Your task to perform on an android device: I want to understand the Introduction of Multiplication in mathematics for Class 3 courses in the Khan Academy app.
Image 0: 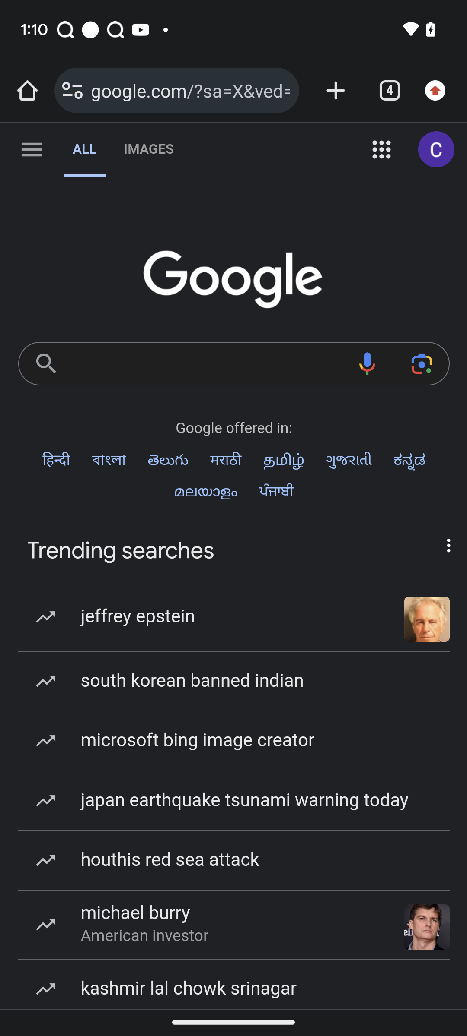
Open Khan Academy app
Step 0: open app "Khan Academy"
Image 1: 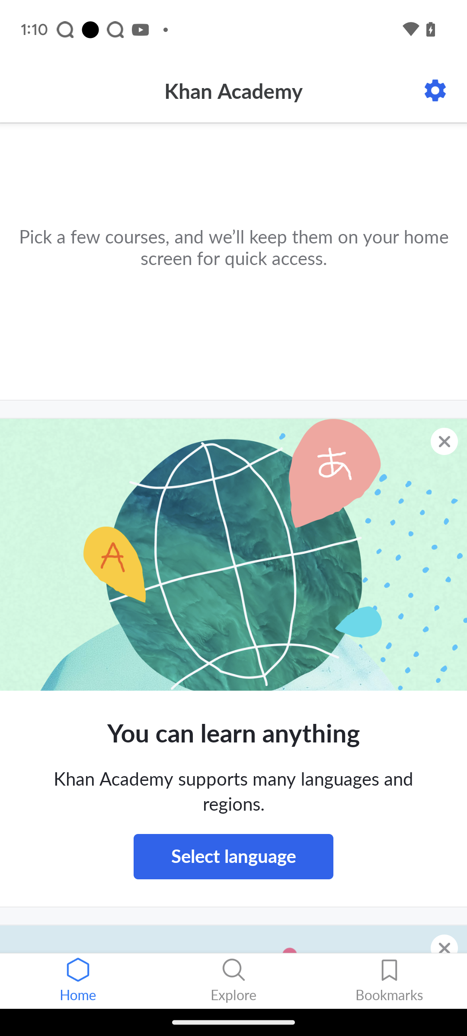
click on the explore button at the bottom of the screen
Step 1: click (233, 995)
Image 2: 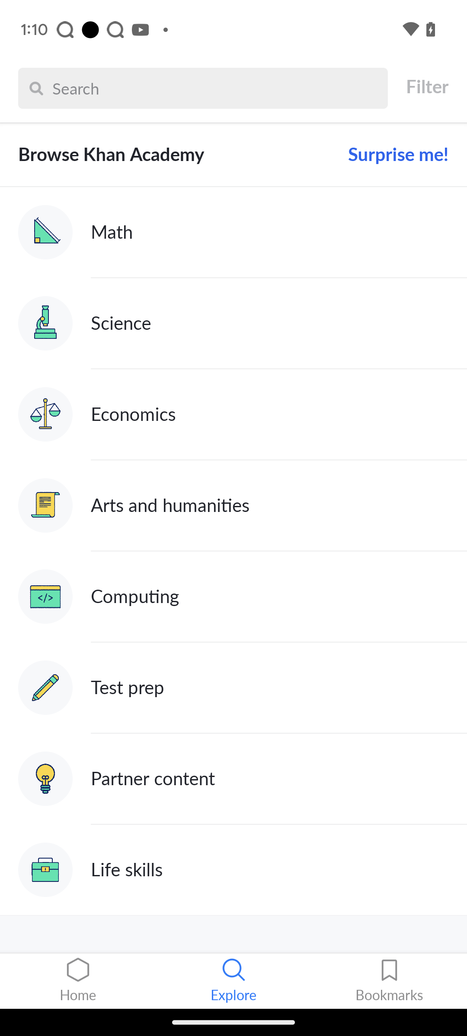
click on math option
Step 2: click (260, 232)
Image 3: 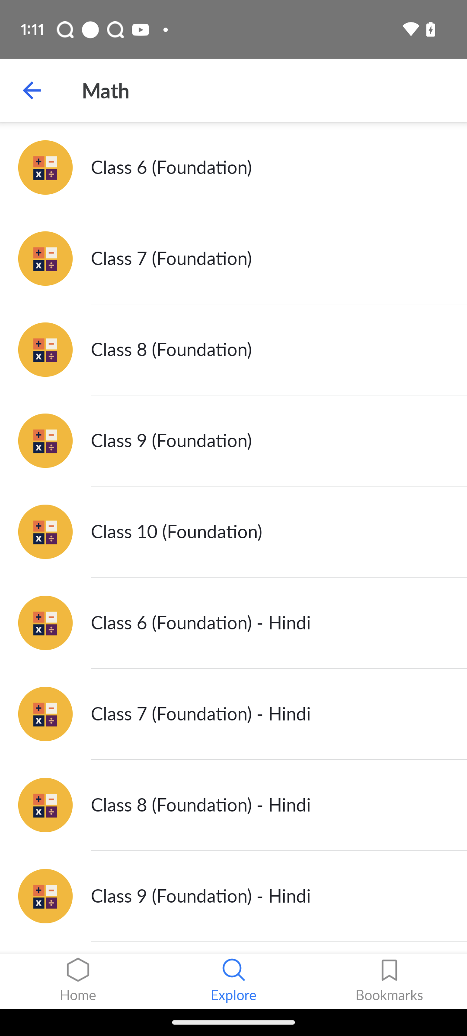
Swipe to select class three
Step 3: scroll down
Image 4: 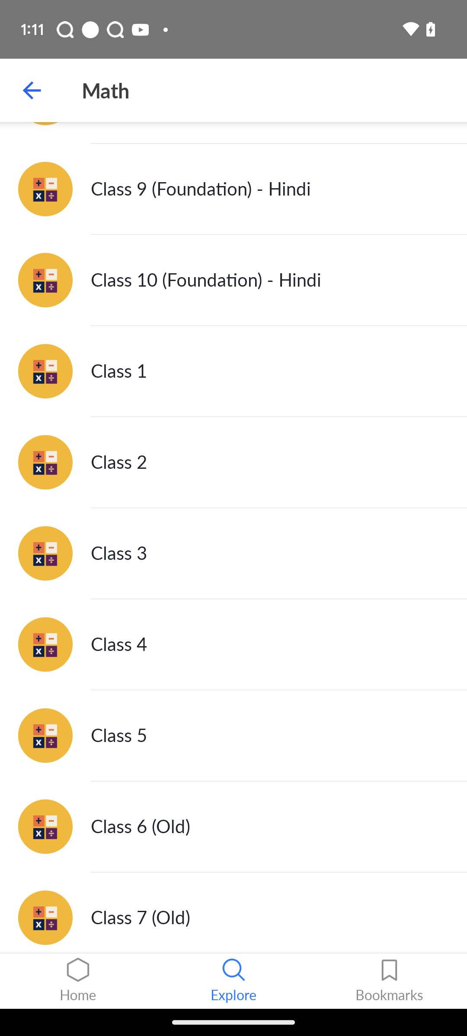
Select class three
Step 4: click (260, 553)
Image 5: 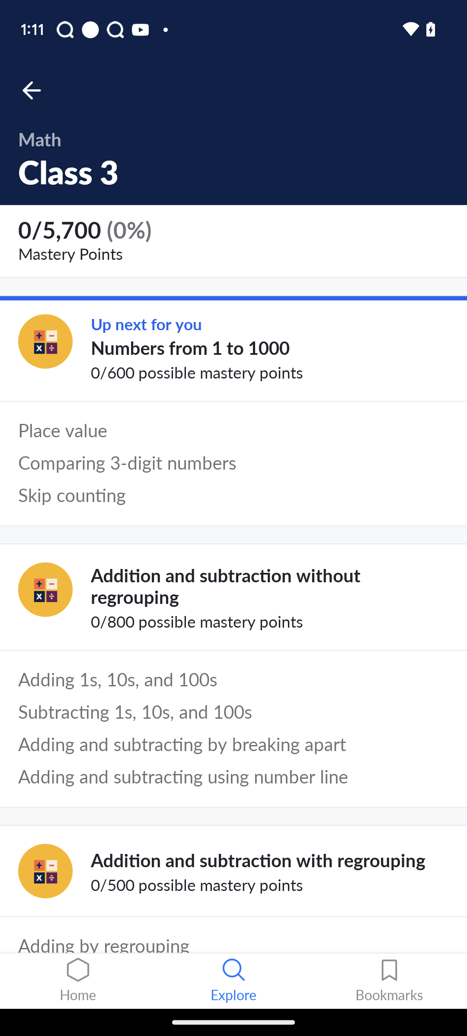
Swipe to view Multiplication in mathematics
Step 5: scroll down
Image 6: 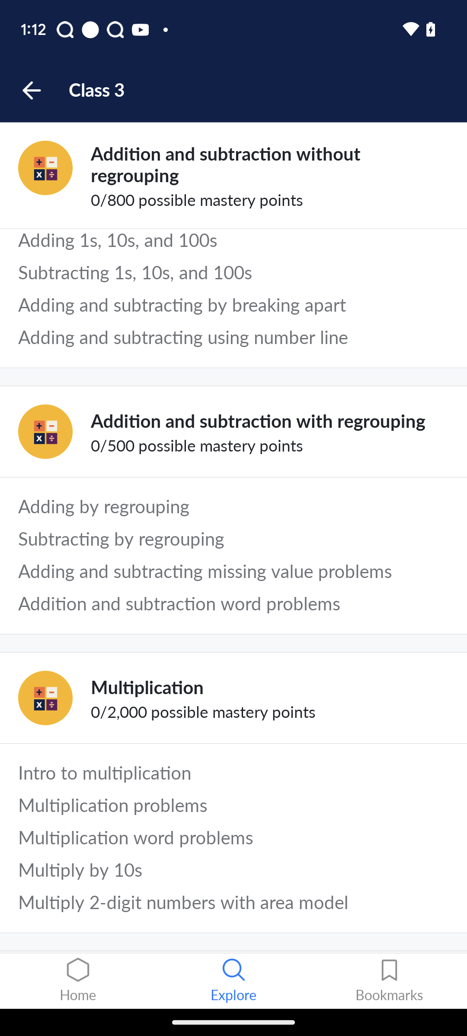
Click on multiplication
Step 6: click (260, 688)
Image 7: 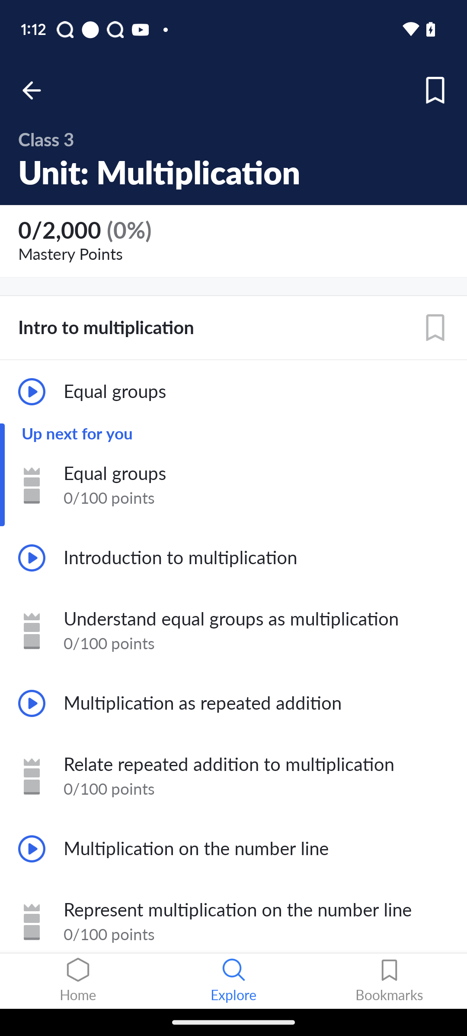
click on Introduction of Multiplication
Step 7: click (256, 558)